Your task to perform on an android device: Finds attaractions near my Home town "Dawson Creek, Canada" on the TripAdvisor app.
Image 0: 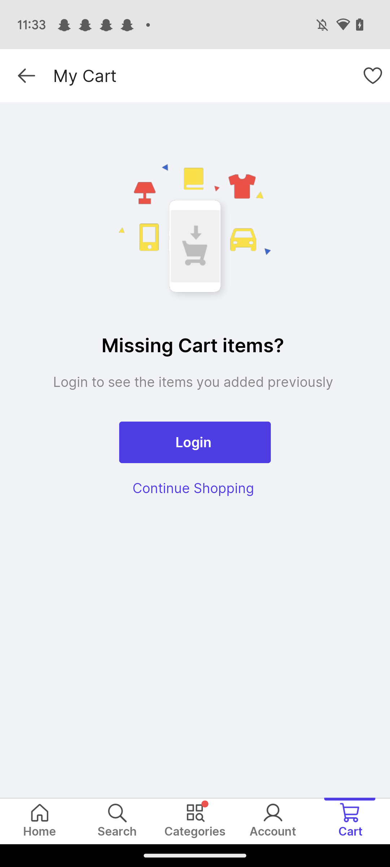
Open the TripAdvisor app.
Step 0: open app "Tripadvisor"
Image 1: 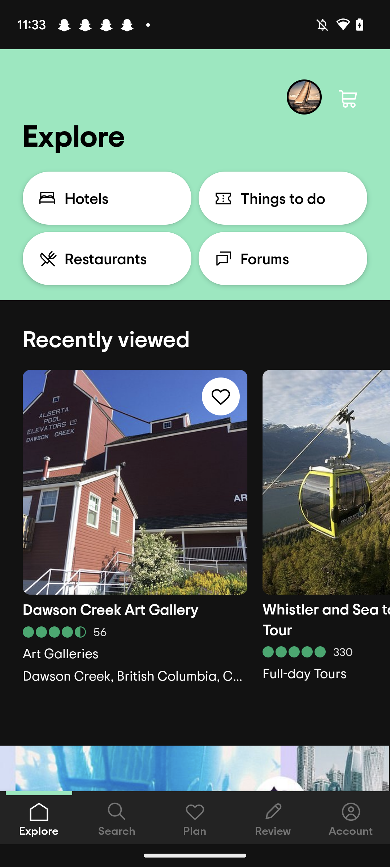
Click on the tab "Things to do".
Step 1: click (283, 198)
Image 2: 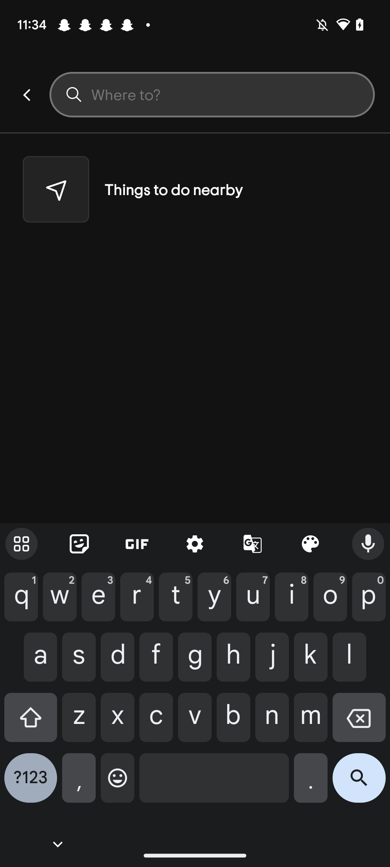
Type "Dawson Creek, Canada" in the search box."
Step 2: type "Dawson Creek, Canada"
Image 3: 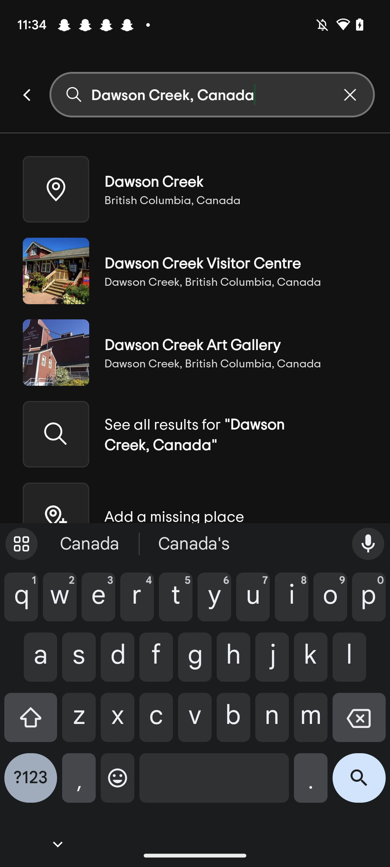
Click on the search icon at the bottom right corner of the Keyboard..
Step 3: click (359, 784)
Image 4: 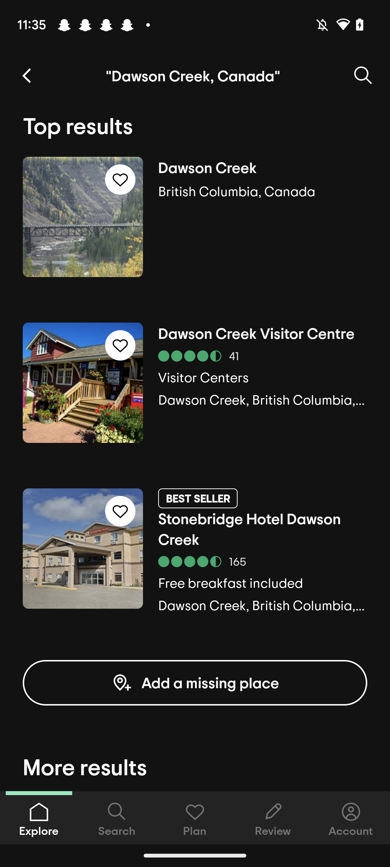
Scroll up
Step 4: scroll down
Image 5: 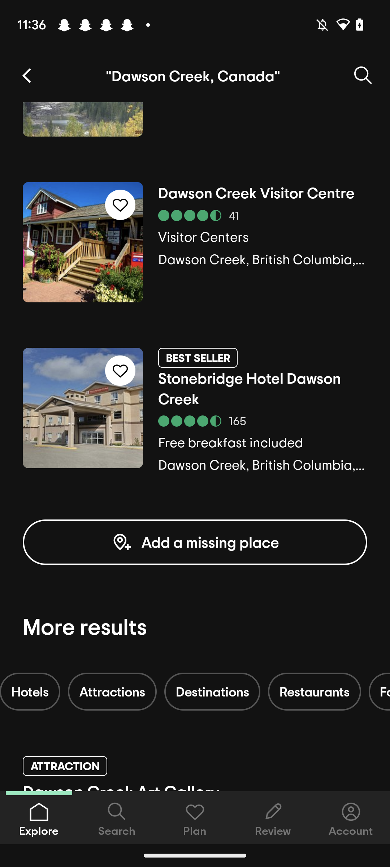
Click on the "Attractions" tab.
Step 5: click (112, 691)
Image 6: 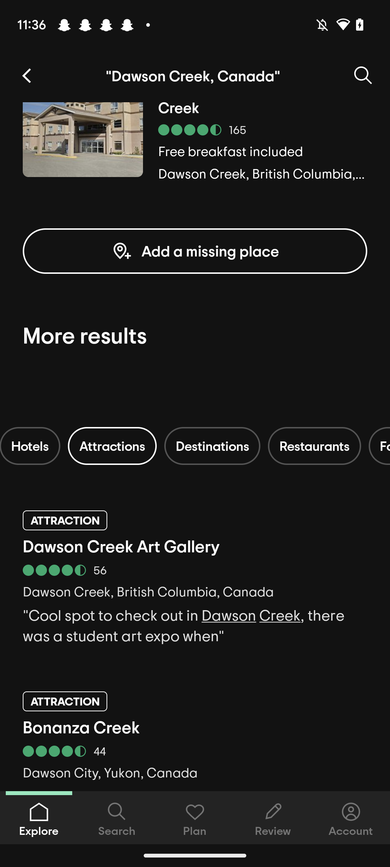
Scroll up
Step 6: scroll down